Your task to perform on an android device: View the Chicago Union Station to 30th St. station schedule by Amtrak on Wanderu.
Image 0: 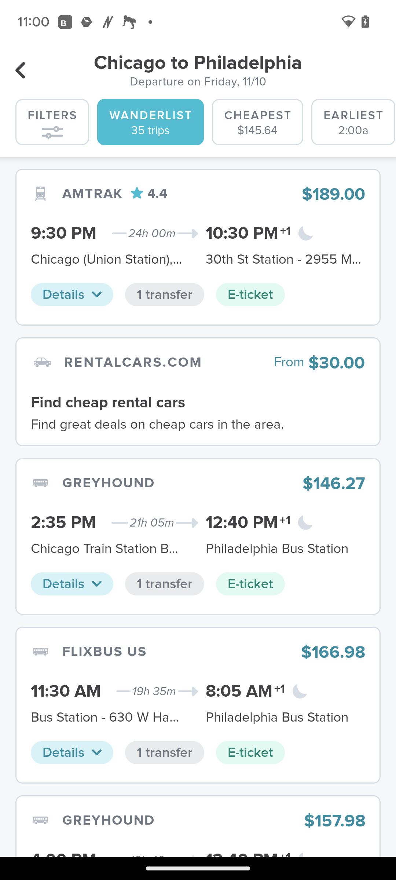
Click on the first option at the top of the screen.
Step 0: click (106, 221)
Image 1: 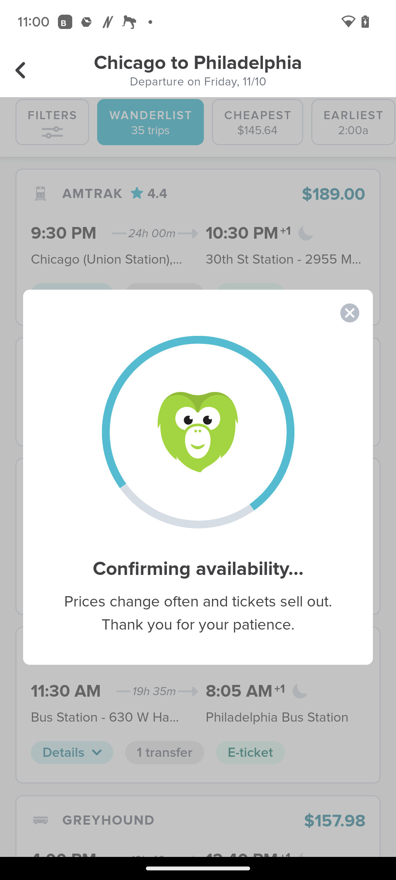
Click on the first option at the top of the screen.
Step 1: wait
Image 2: 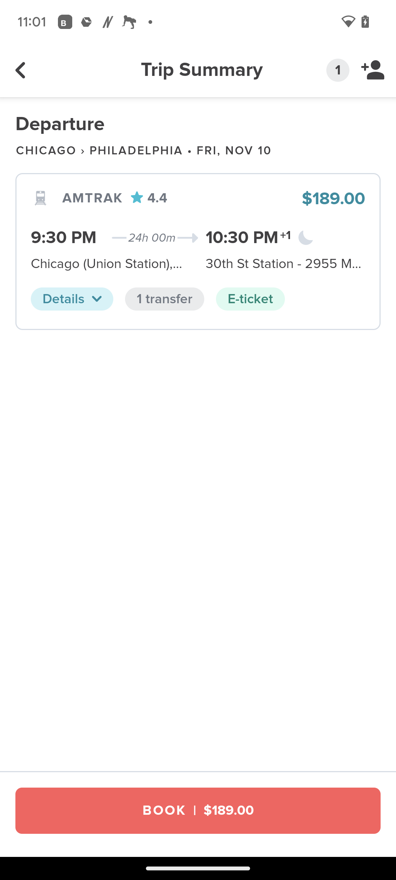
Click on Details on the left side of the screen.
Step 2: click (72, 299)